Your task to perform on an android device: Open Sound Recorder Plus app and Rename Recording 1 to Vecna
Image 0: 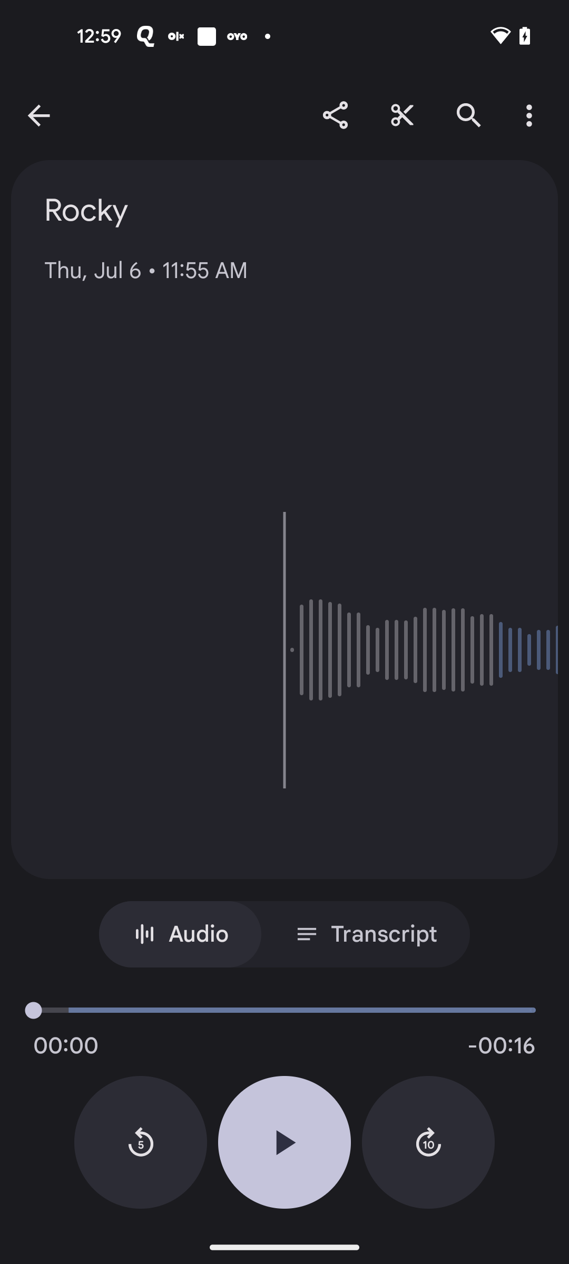
Open Sound Recorder Plus app
Step 0: open app "Sound Recorder Plus"
Image 1: 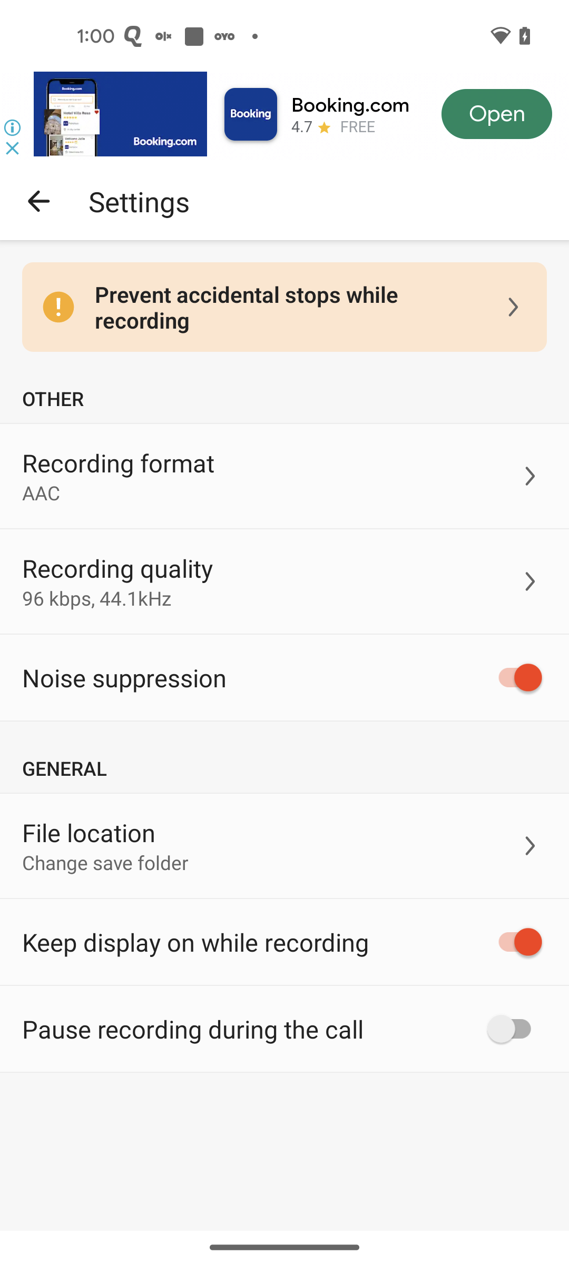
Go back to the previous page
Step 1: press back button
Image 2: 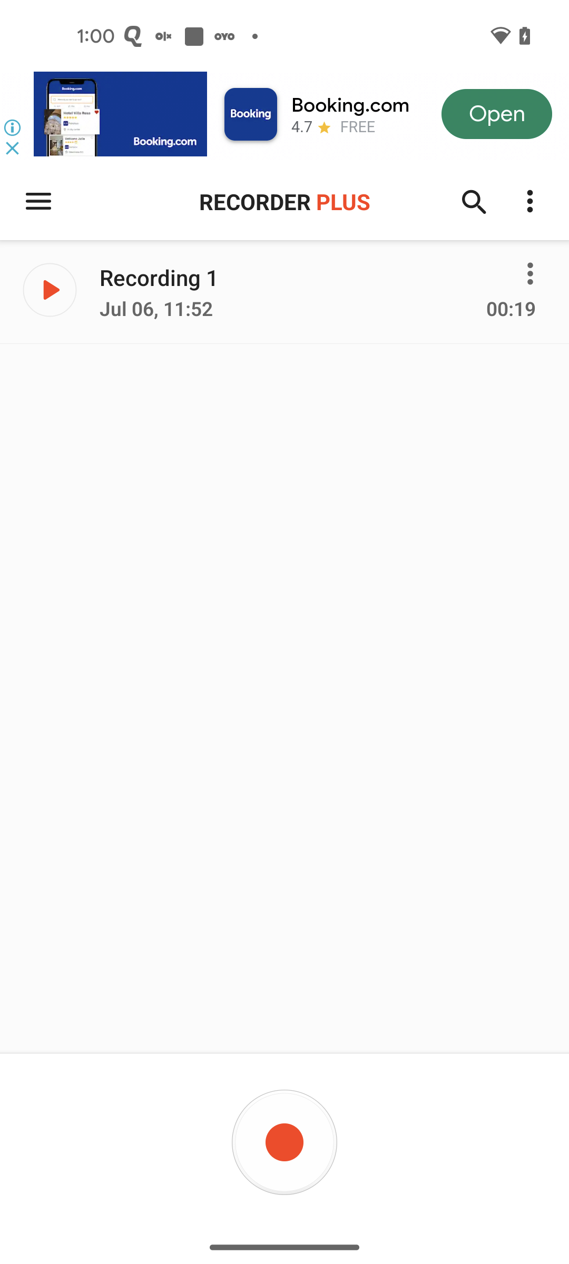
Click on the Three dot icon in front of Recording 1
Step 2: click (528, 276)
Image 3: 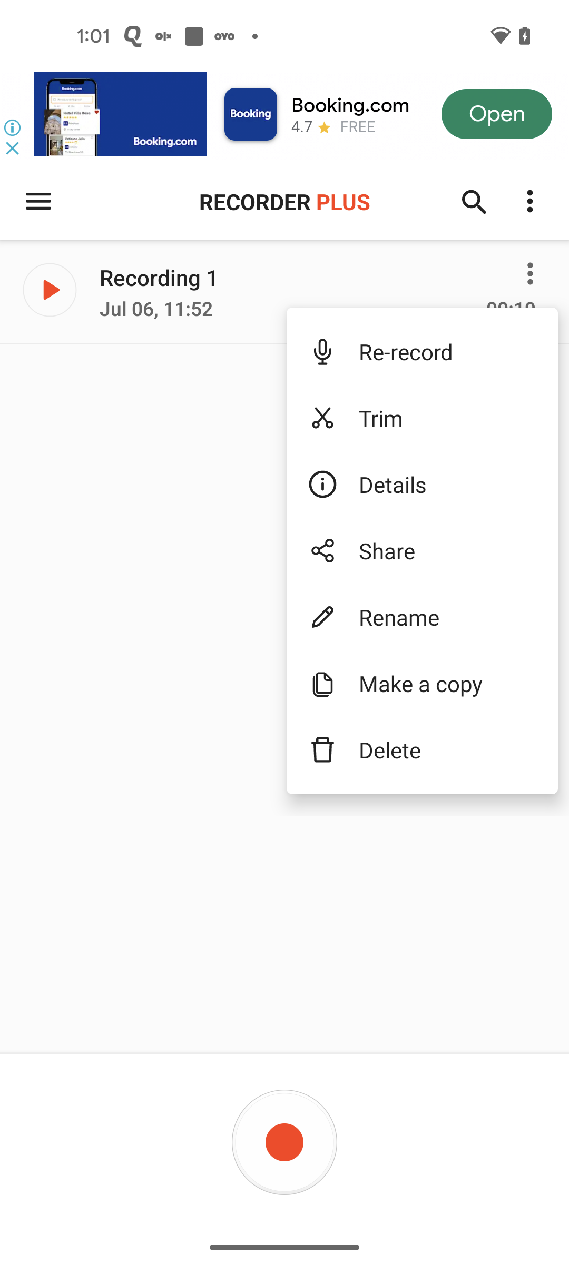
Click on the Rename option
Step 3: click (447, 617)
Image 4: 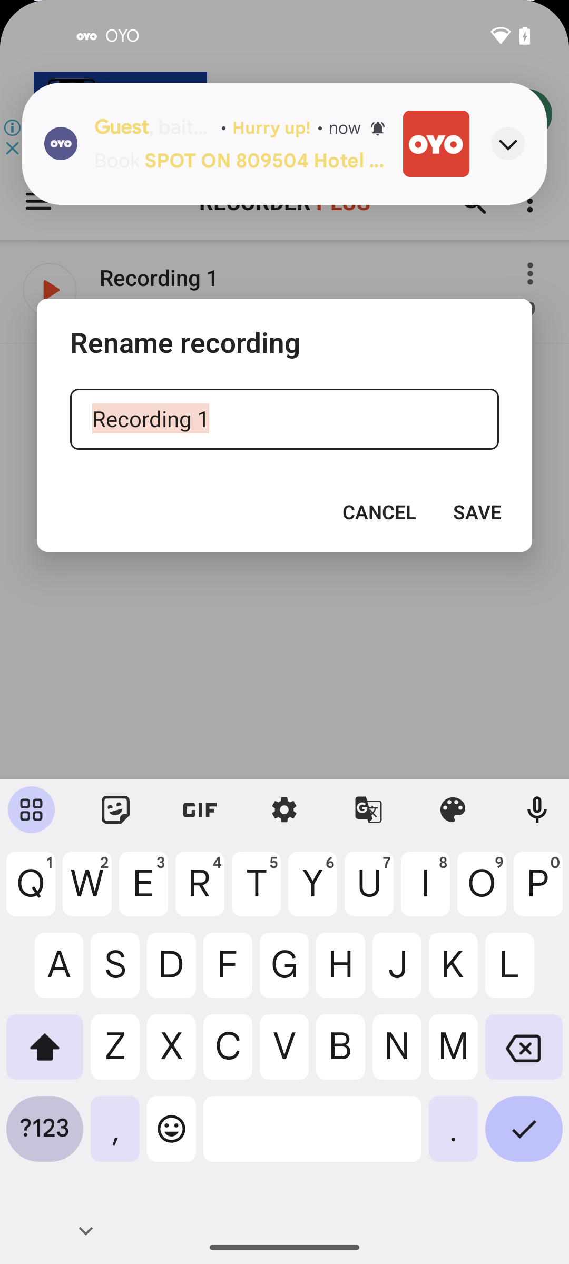
Clear the Title bar
Step 4: click (524, 1055)
Image 6: 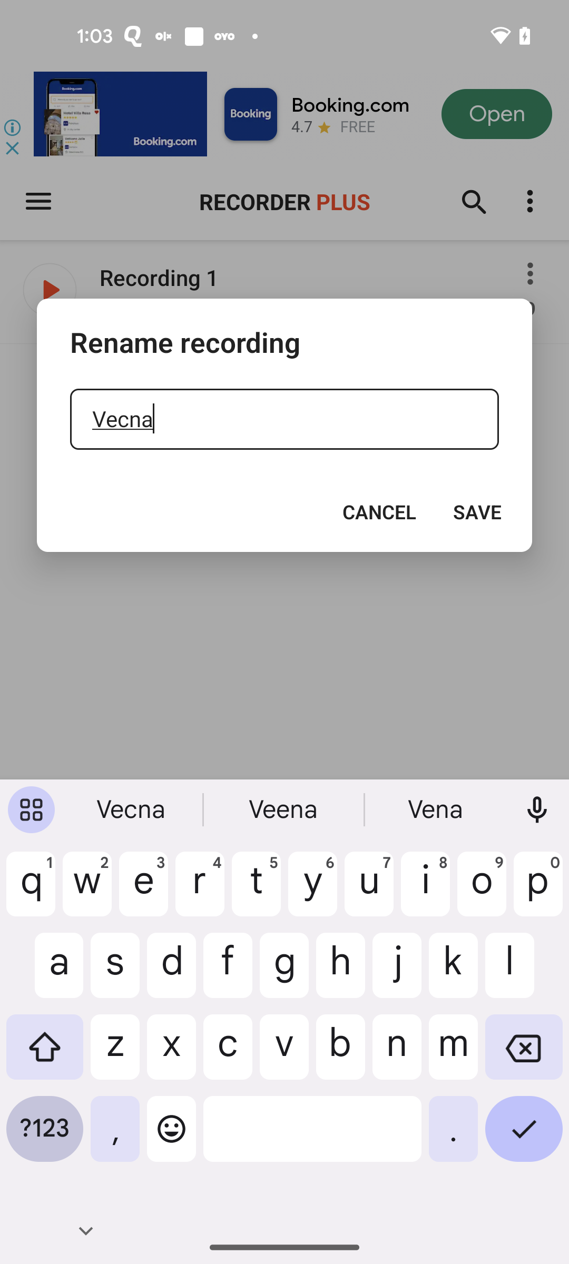
Click on the Save option
Step 6: click (476, 512)